Your task to perform on an android device: In the Google Meet app , cancel the Below Benchmark meeting .
Image 0: 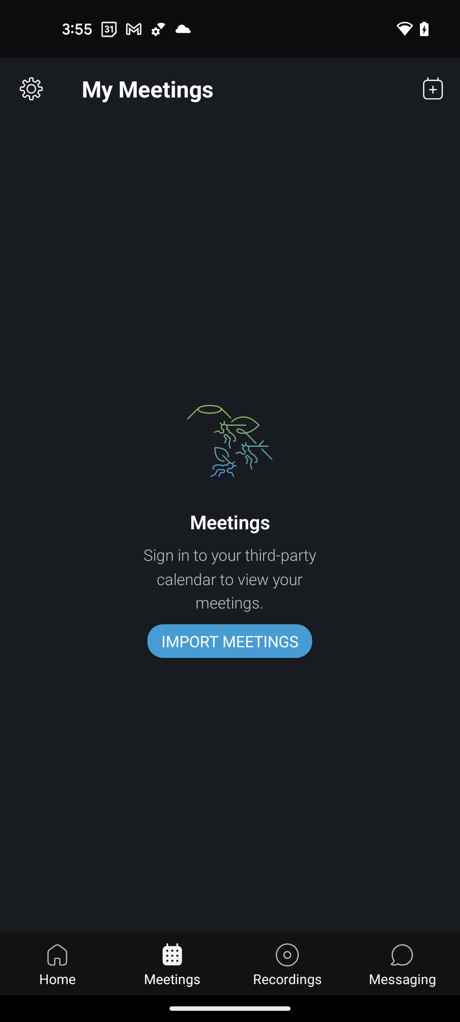
Open the Google Meet app
Step 0: open app "Meet"
Image 2: 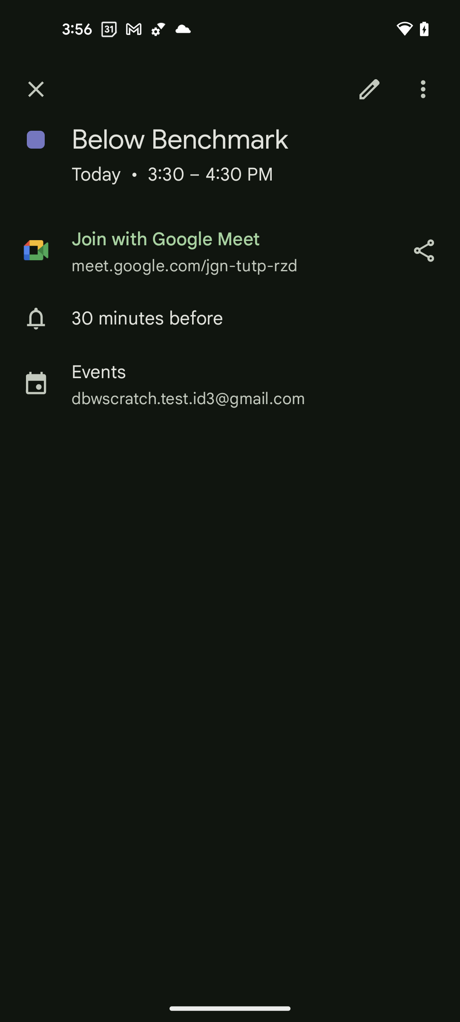
Click on the three dots more button from the top right corner of the screen
Step 2: click (425, 89)
Image 3: 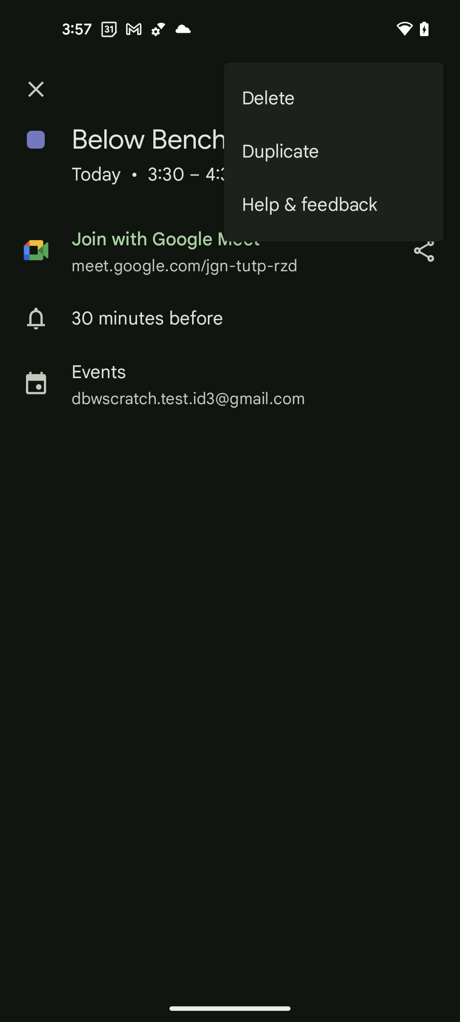
Click on the delete option
Step 3: click (333, 98)
Image 4: 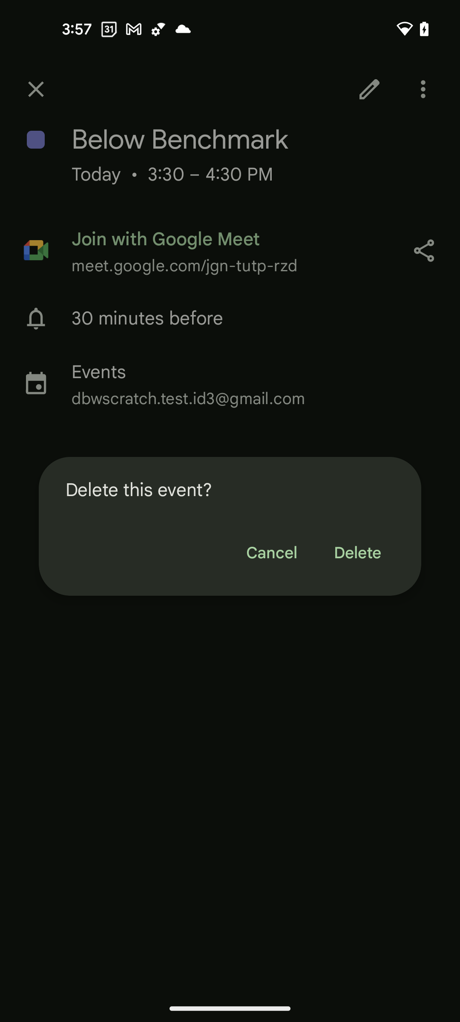
Click on the delete button in the pop up
Step 4: click (357, 553)